Your task to perform on an android device: Now I want to meditate on my own using the Medito app.
Image 0: 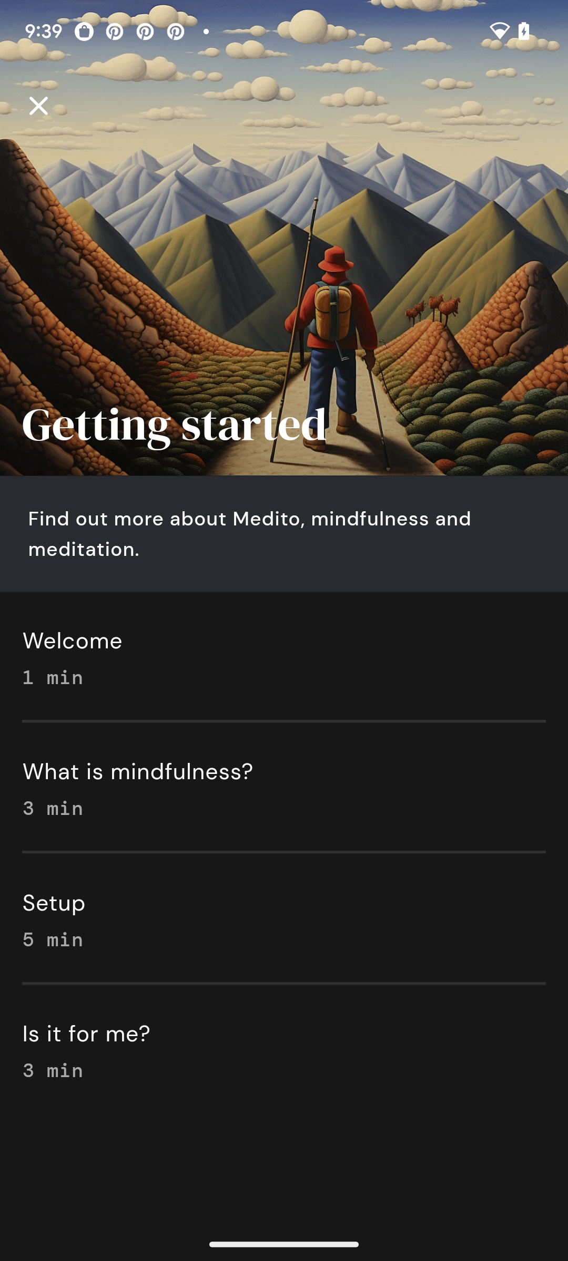
Click on the cross button.
Step 0: click (284, 237)
Image 1: 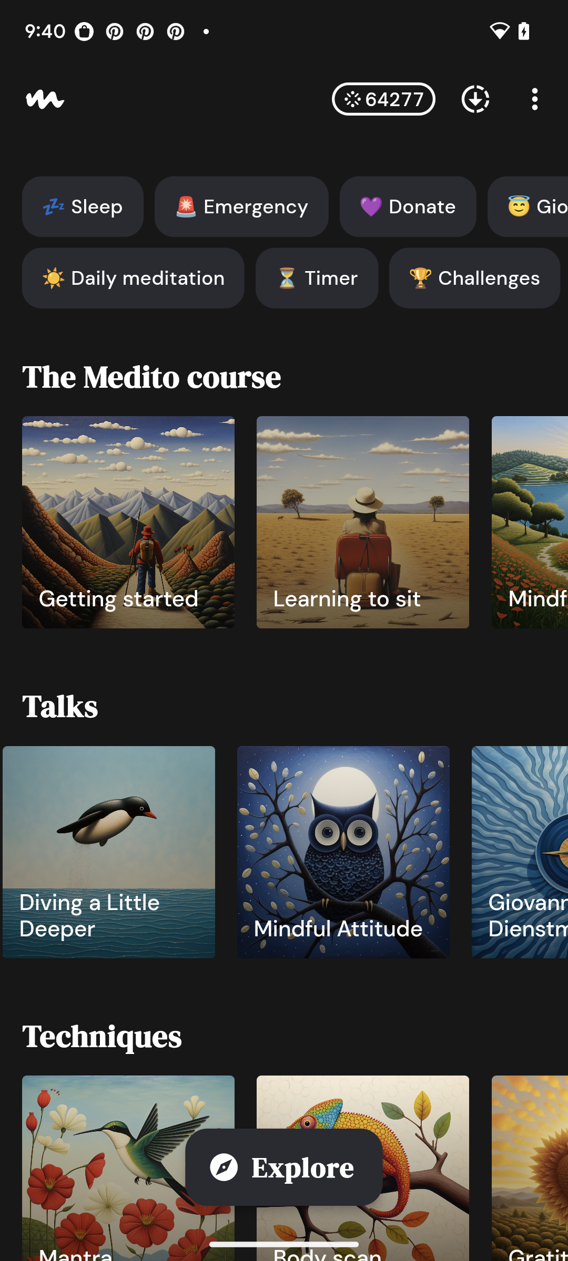
Click on the daily meditation.
Step 1: click (133, 278)
Image 2: 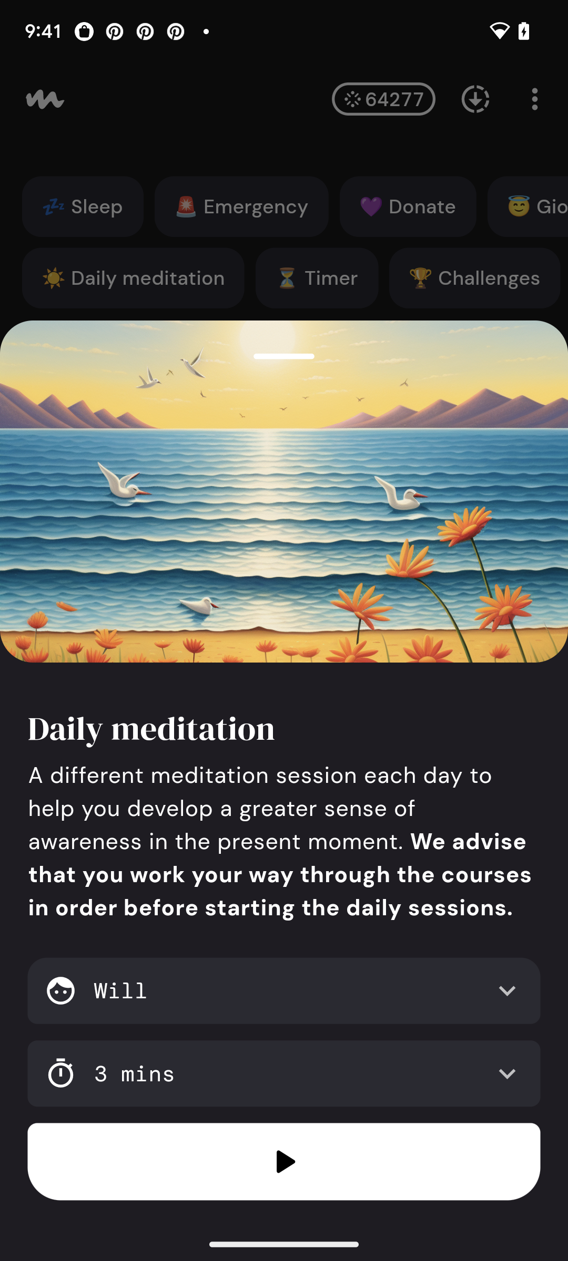
Click on the play button.
Step 2: click (284, 1161)